Your task to perform on an android device: I want to add animation to my current slide, so add the "appear" entrance effect to the slide on the PowerPoint app.
Image 0: 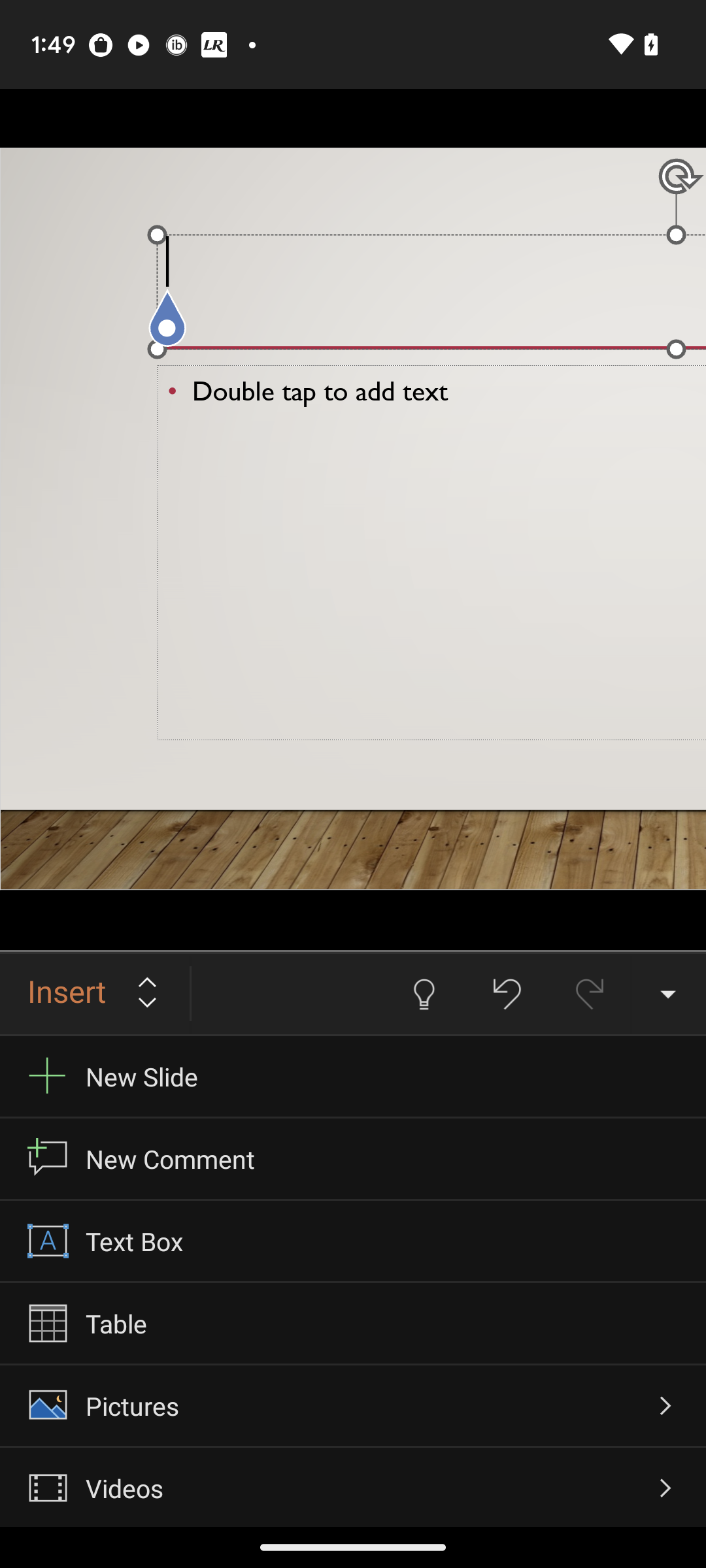
Click on the text "Insert".
Step 0: click (94, 994)
Image 1: 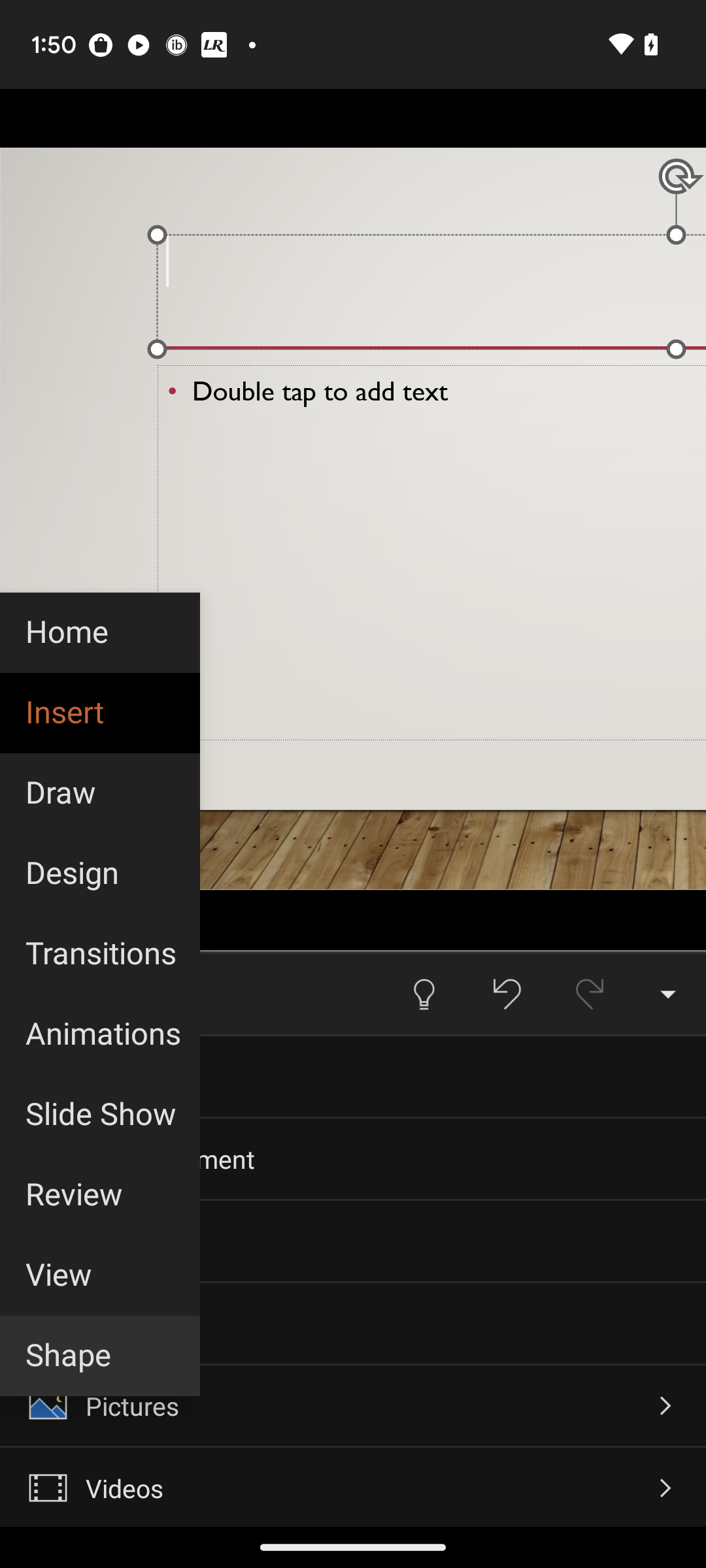
Click on the tab "Animations".
Step 1: click (99, 1034)
Image 2: 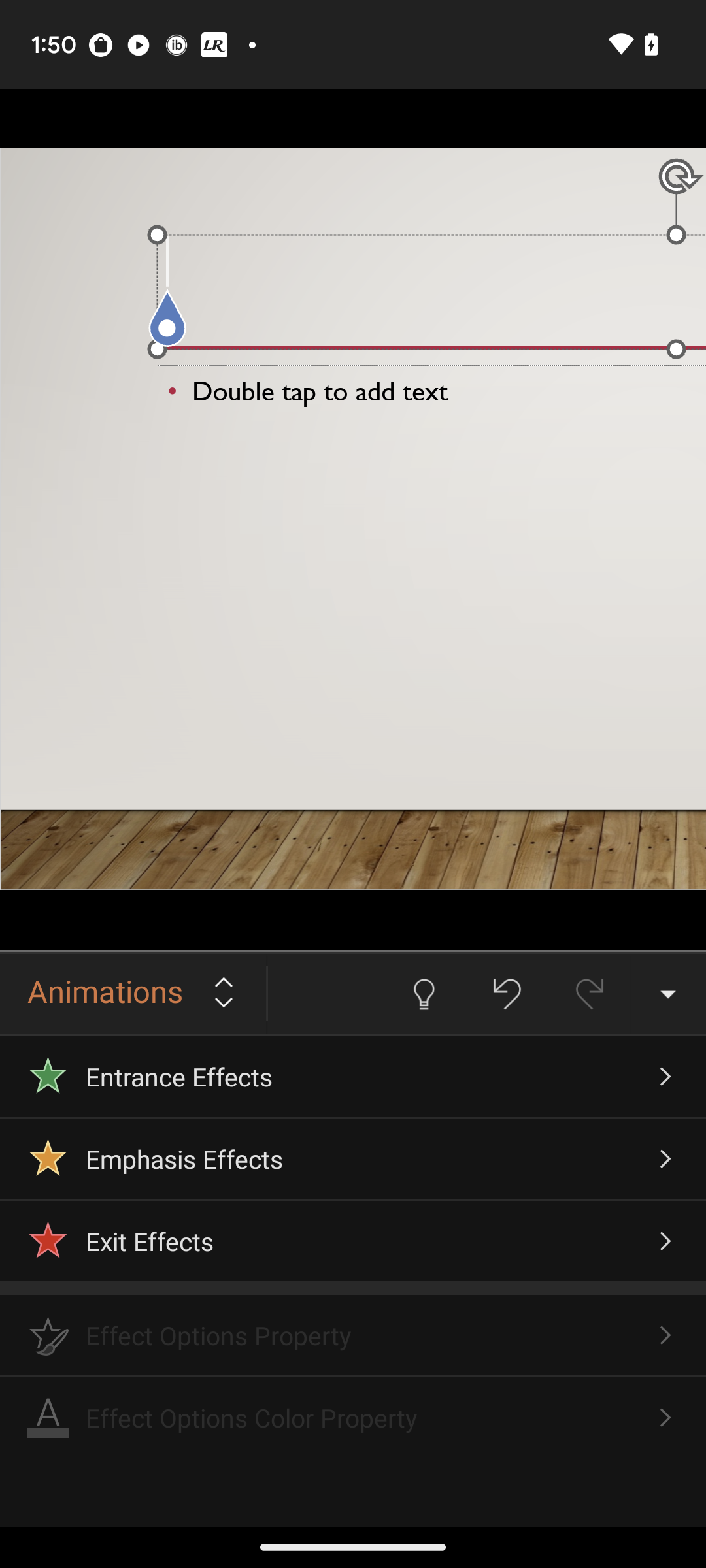
Click on the tab "Entrance Effects".
Step 2: click (353, 1076)